Your task to perform on an android device: In the Breethe app, I would like to set a timer of Sweet dreams Meditation for 60 minutes so that I can know when to terminate the session.
Image 0: 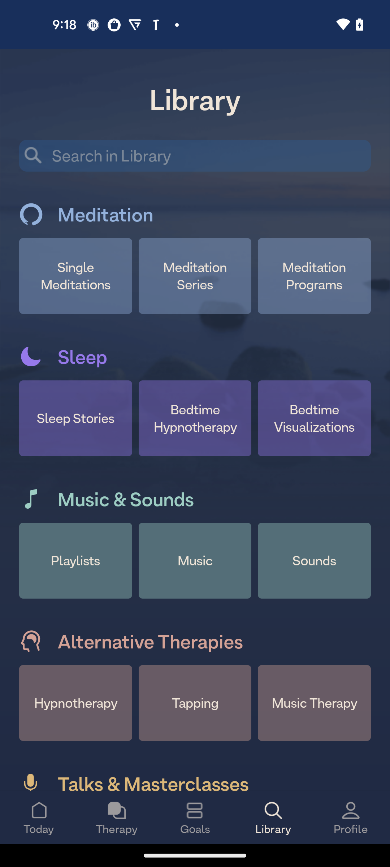
Click on the today tab
Step 0: click (39, 818)
Image 1: 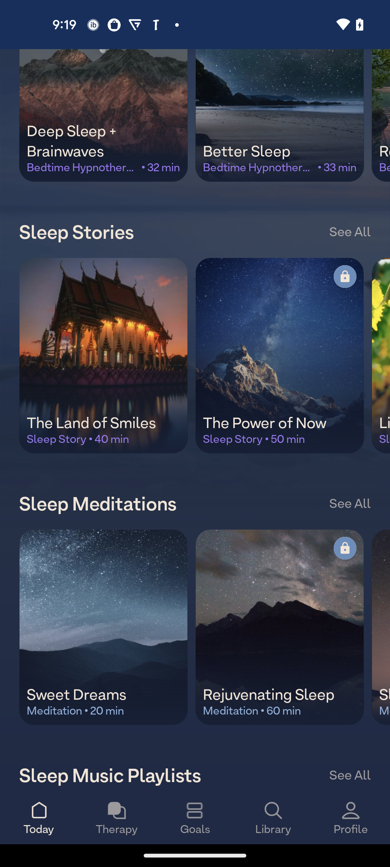
Click on the sweet dreams meditation
Step 1: click (103, 668)
Image 2: 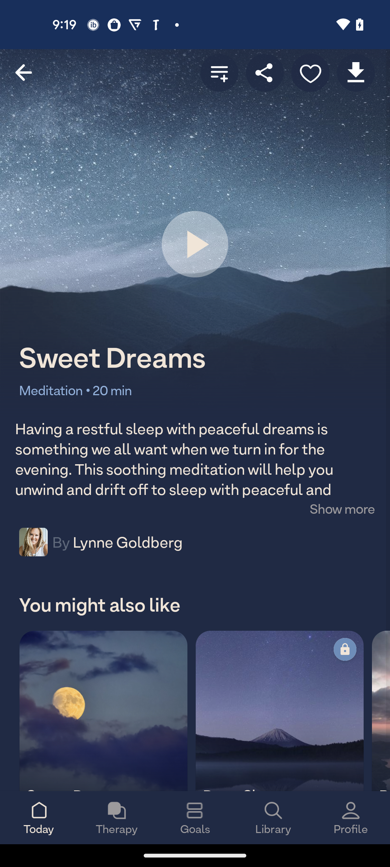
Click on the sweet dreams play button
Step 2: click (195, 244)
Image 3: 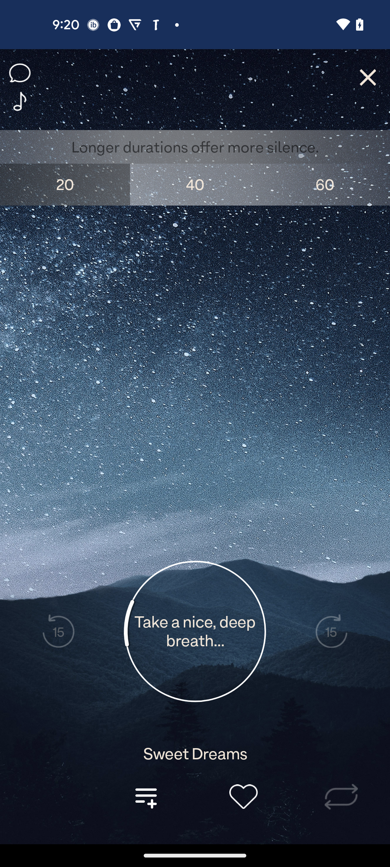
Click on the sweet dreams play button
Step 3: wait
Image 4: 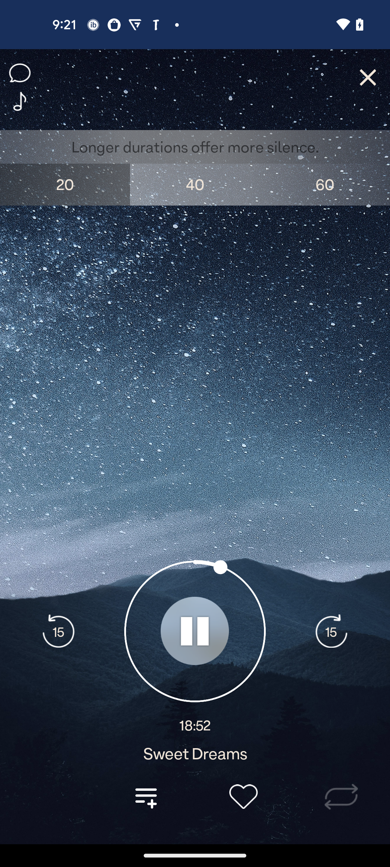
Select the timer 60
Step 4: click (325, 184)